Your task to perform on an android device: I am looking for the stand desk for my office laptop, so search for "stand desk for laptop" on the Temu app.
Image 1: 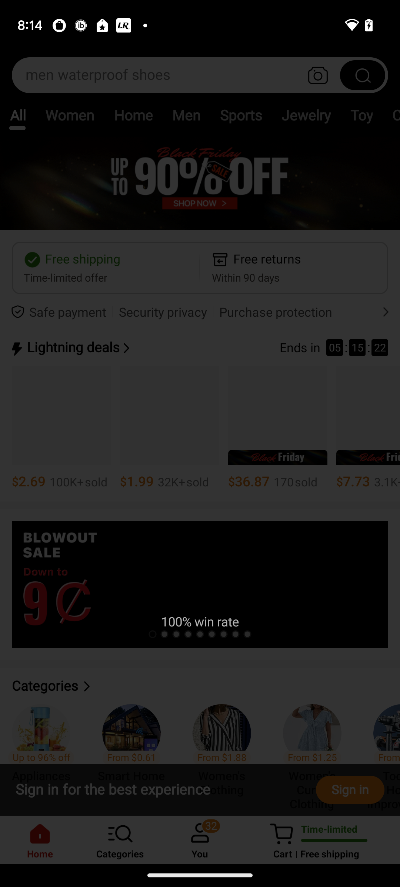
Open the Temu app.
Step 1: wait
Image 2: 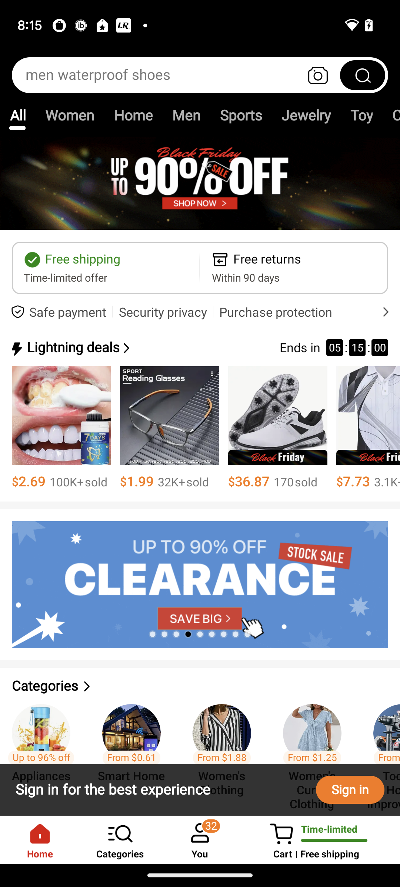
Click on the search box.
Step 2: click (98, 75)
Image 3: 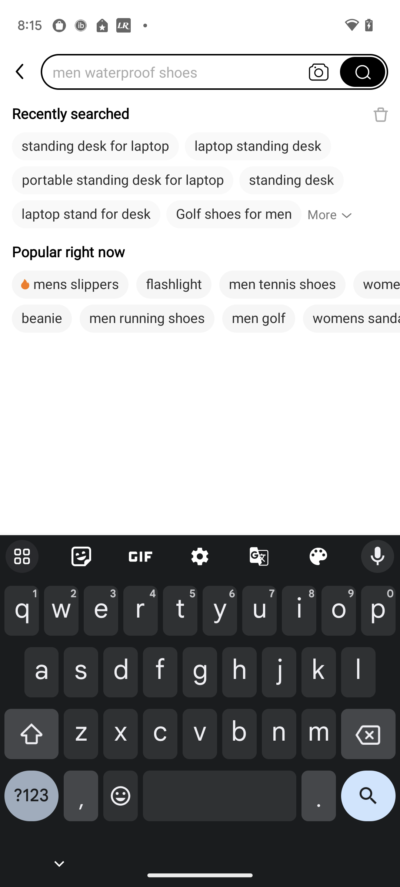
Type "stand desk for laptop" in the search box.
Step 3: type "stand desk for laptop "
Image 4: 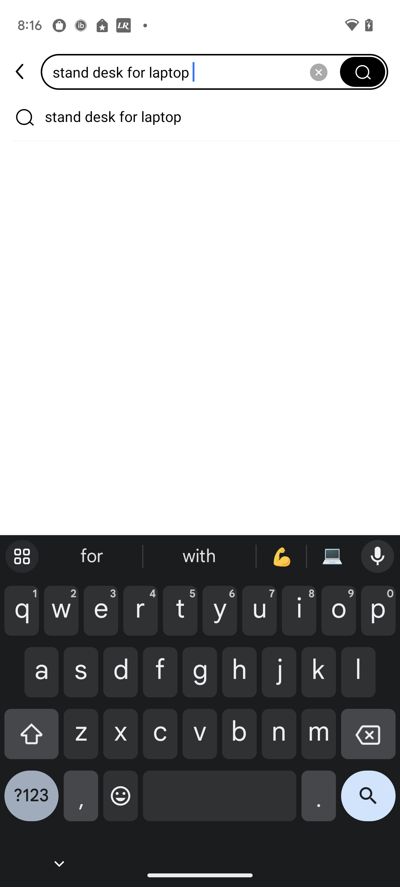
Click on the search icon at the bottom right corner of the Keyboard..
Step 4: click (368, 802)